Your task to perform on an android device: Recently, I visited the Affel Tower in Paris. The place is so nice. There are many beautiful places that I captured on my device, so I want to view my Paris trip photos in the gallery app.
Image 0: 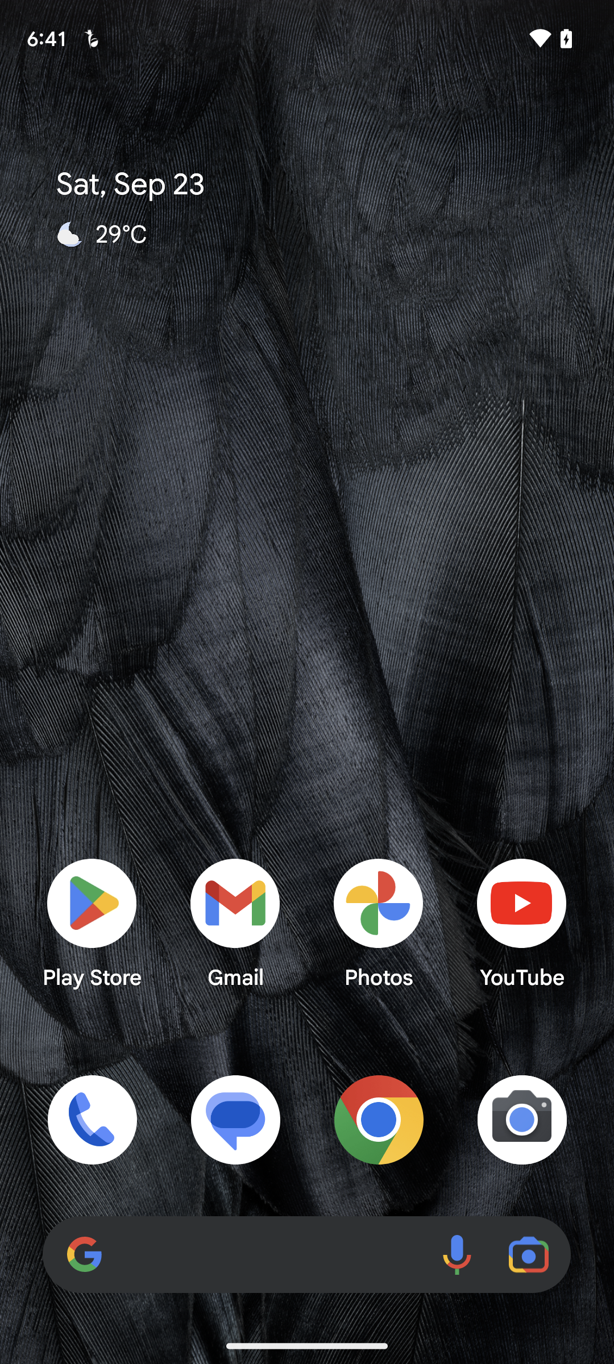
Open the gallery app.
Step 0: open app "Gallery"